Your task to perform on an android device: I will set a reminder for November 18 on the Habitica app to buy my new hiking boots and camping gear.
Image 0: 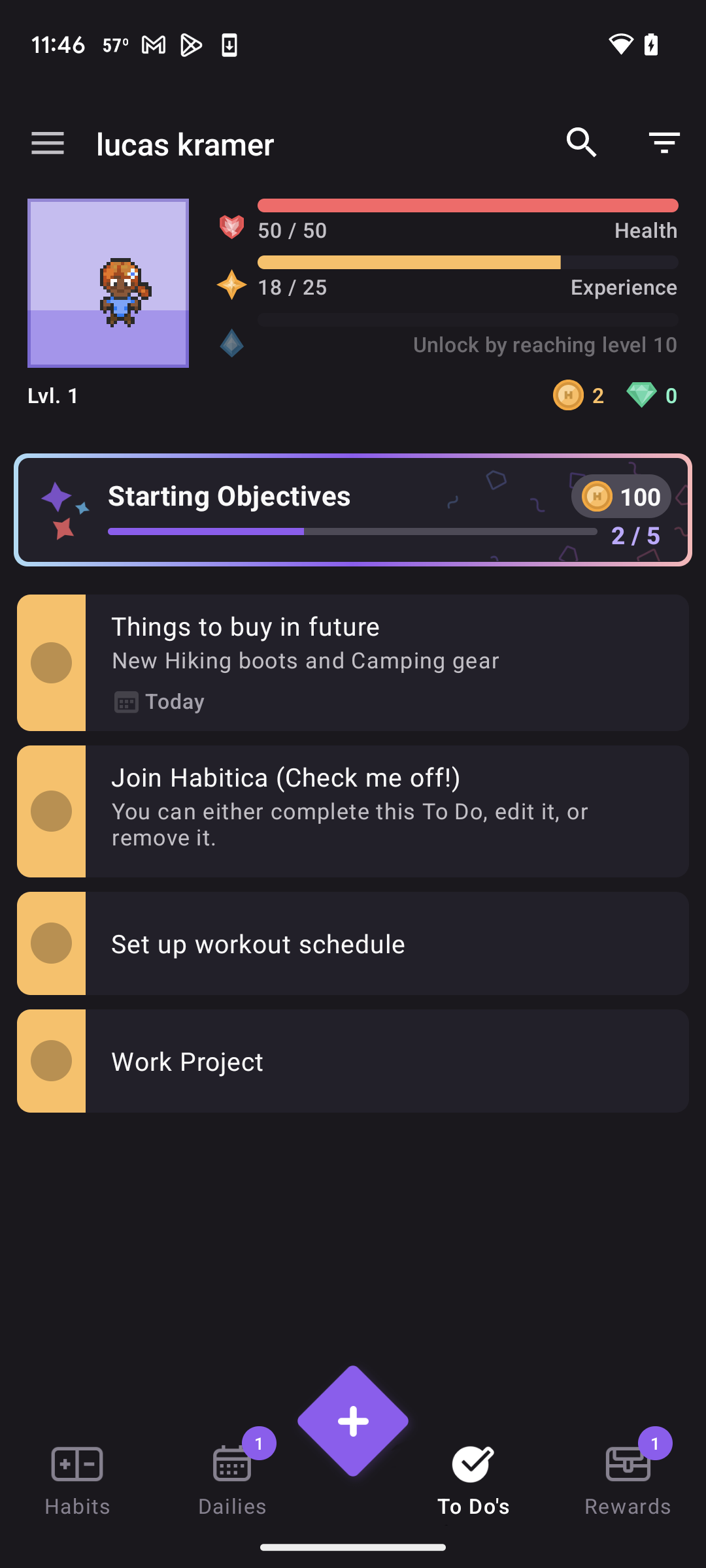
Click on Things to buy in future
Step 0: click (309, 660)
Image 2: 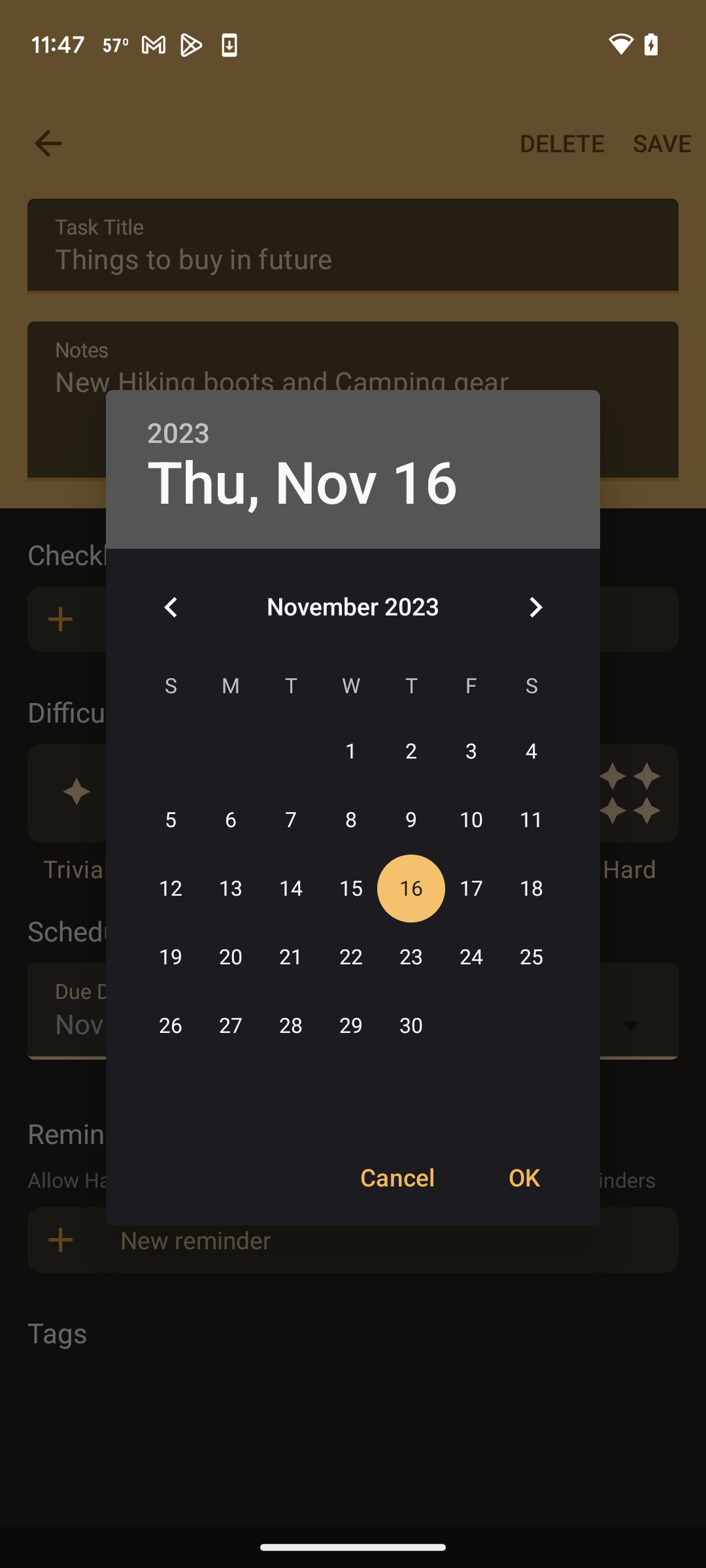
Select November 18
Step 2: click (531, 889)
Image 3: 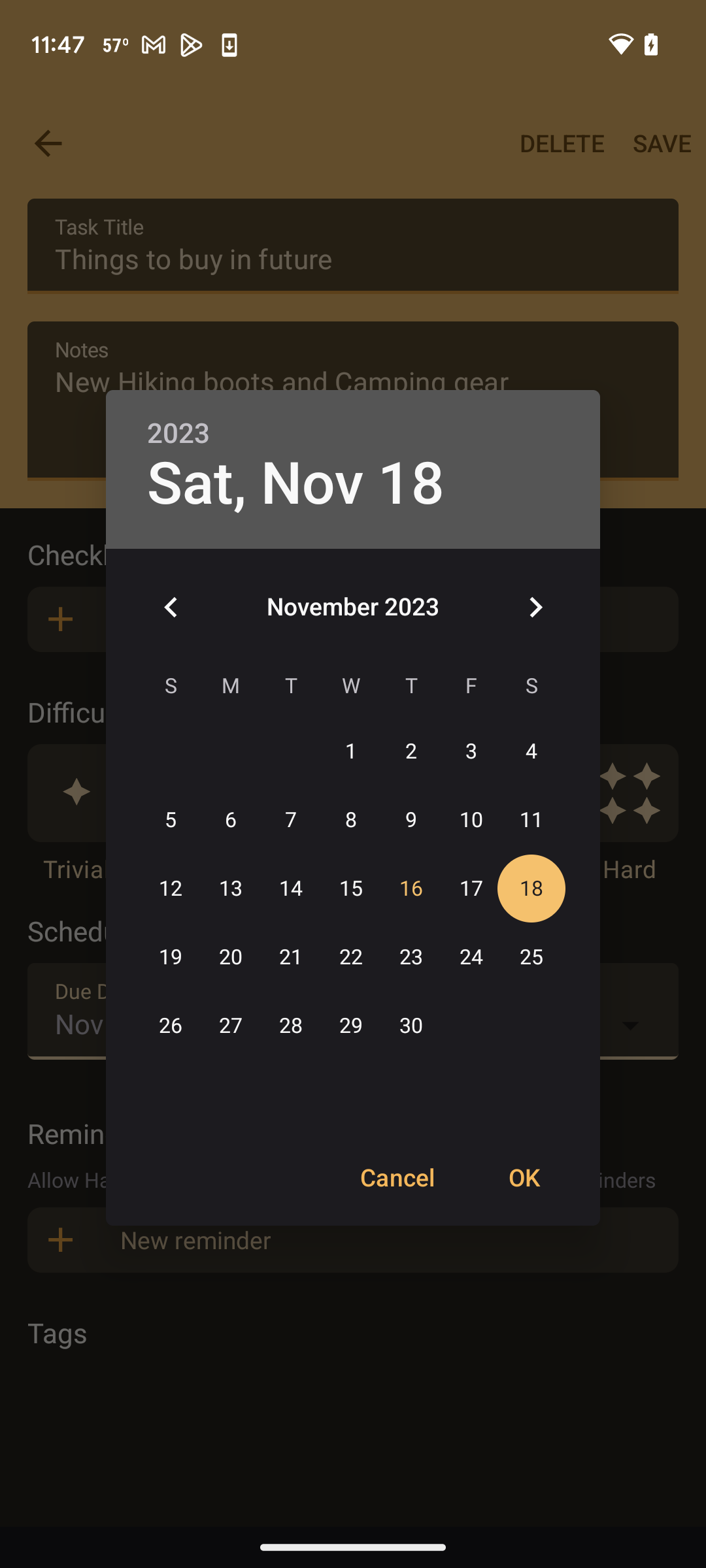
Click on Ok
Step 3: click (524, 1177)
Image 4: 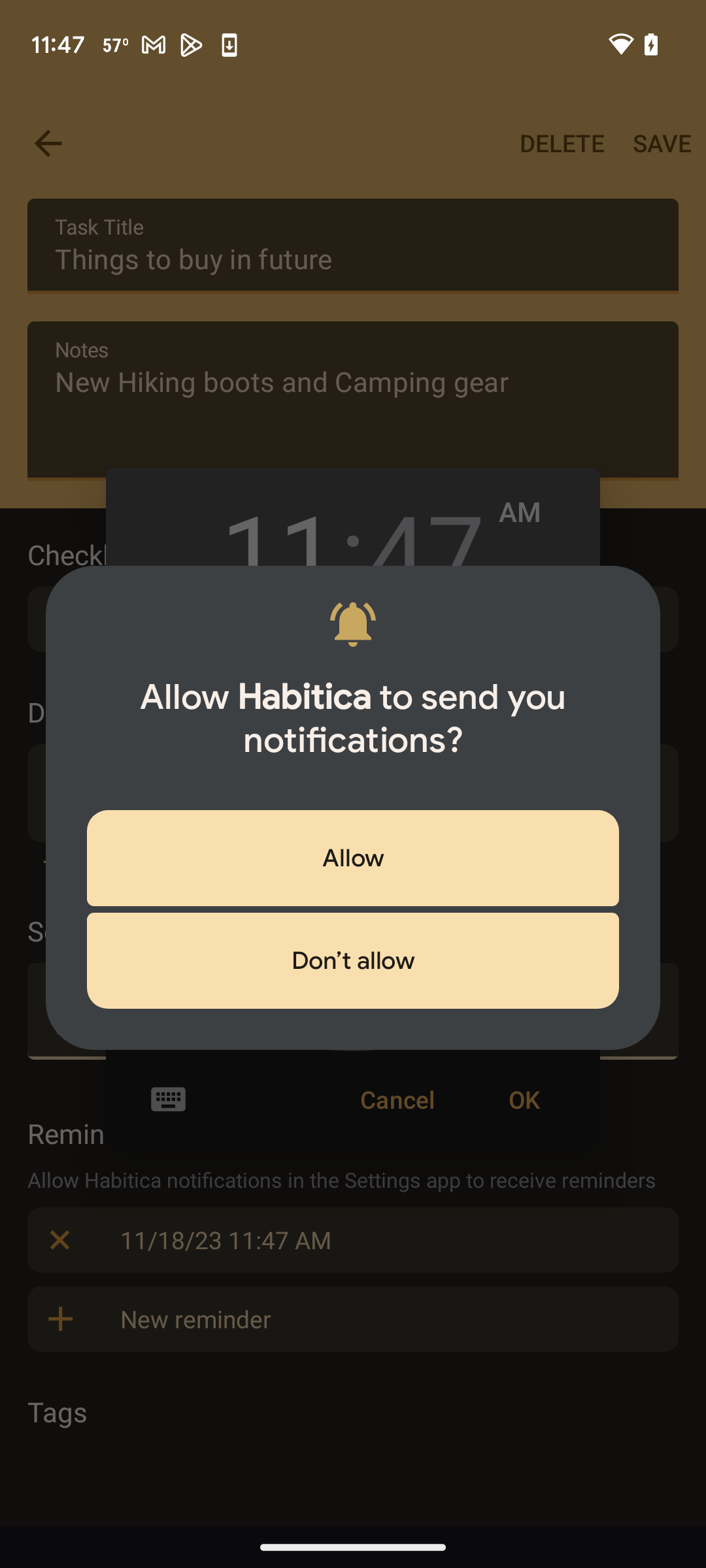
Click on don't allow
Step 4: click (353, 960)
Image 5: 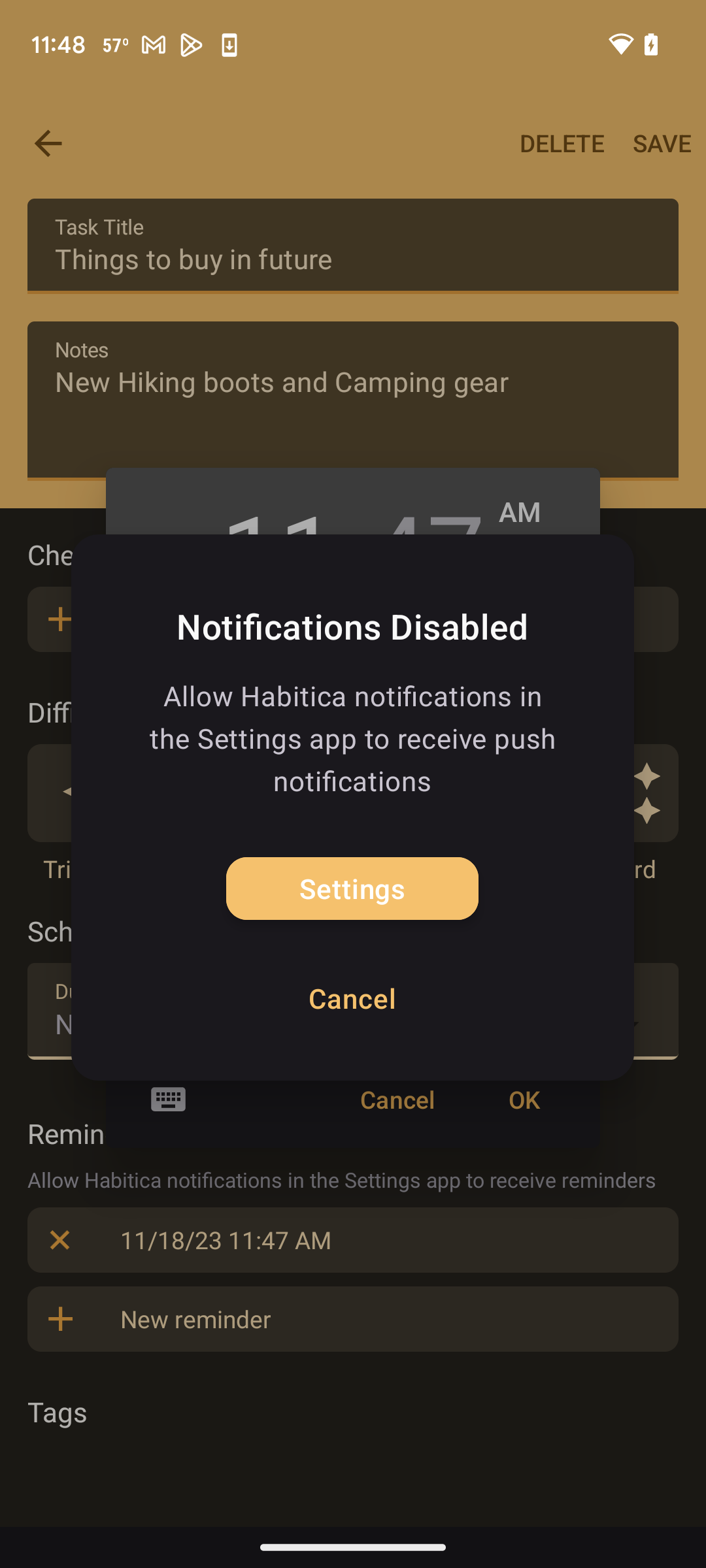
Click on don't allow
Step 5: click (352, 998)
Image 6: 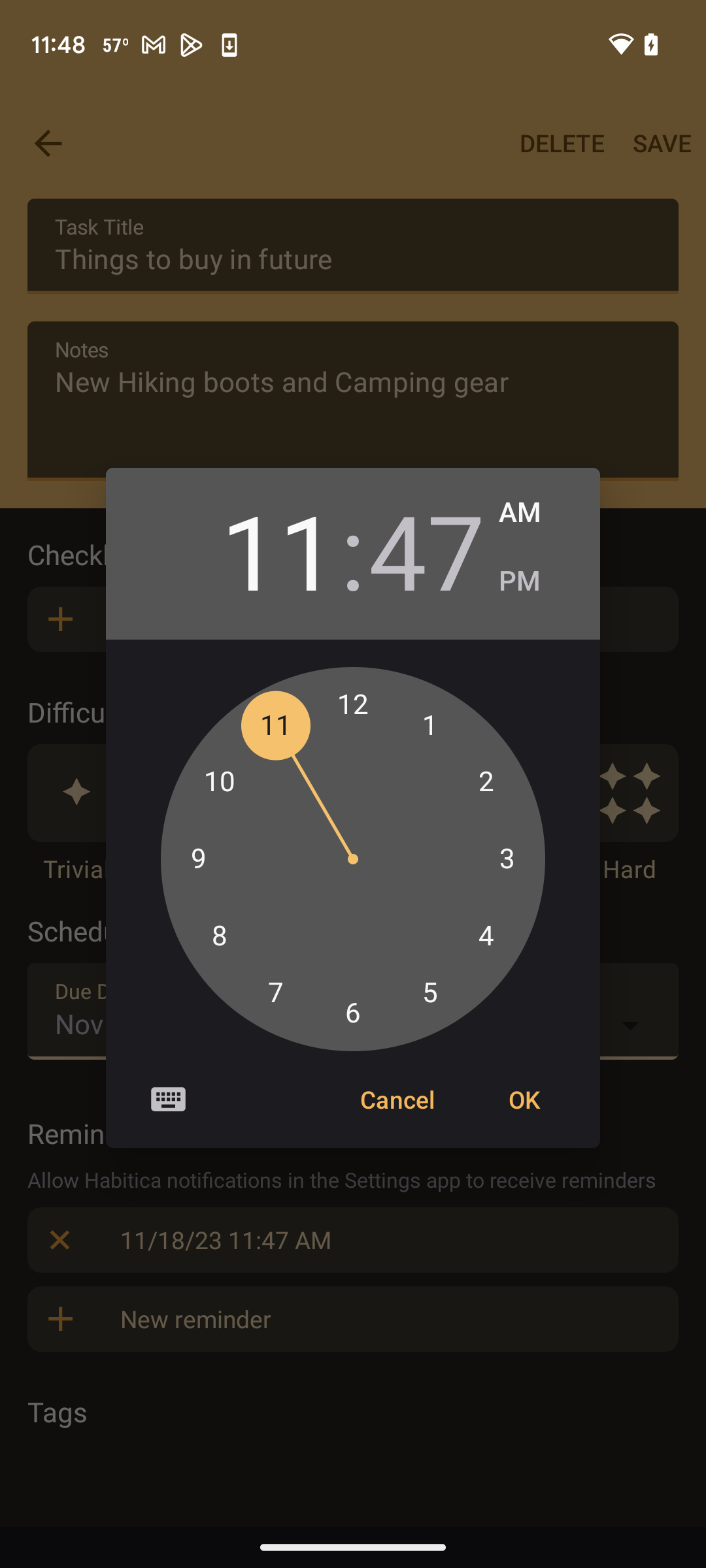
Click on don't allow
Step 6: click (524, 1100)